Your task to perform on an android device: I want to upload a file germanycountryst00sols.pdf to the OneDrive app in case it gets accidentally deleted from my phone storage but remains saved on the app, so upload germanycountryst00sols.pdf to the OneDrive app.
Image 0: 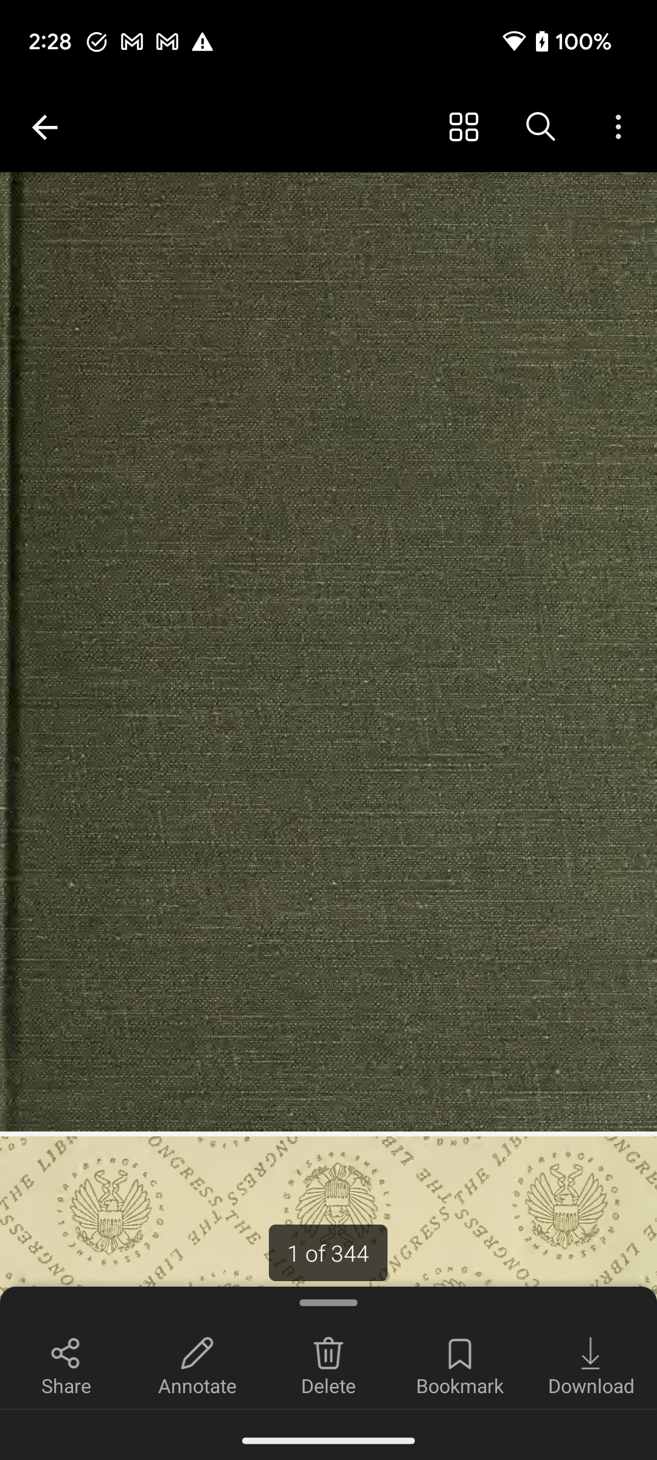
Go back to the previous page to view the file upload option.
Step 0: press back button
Image 1: 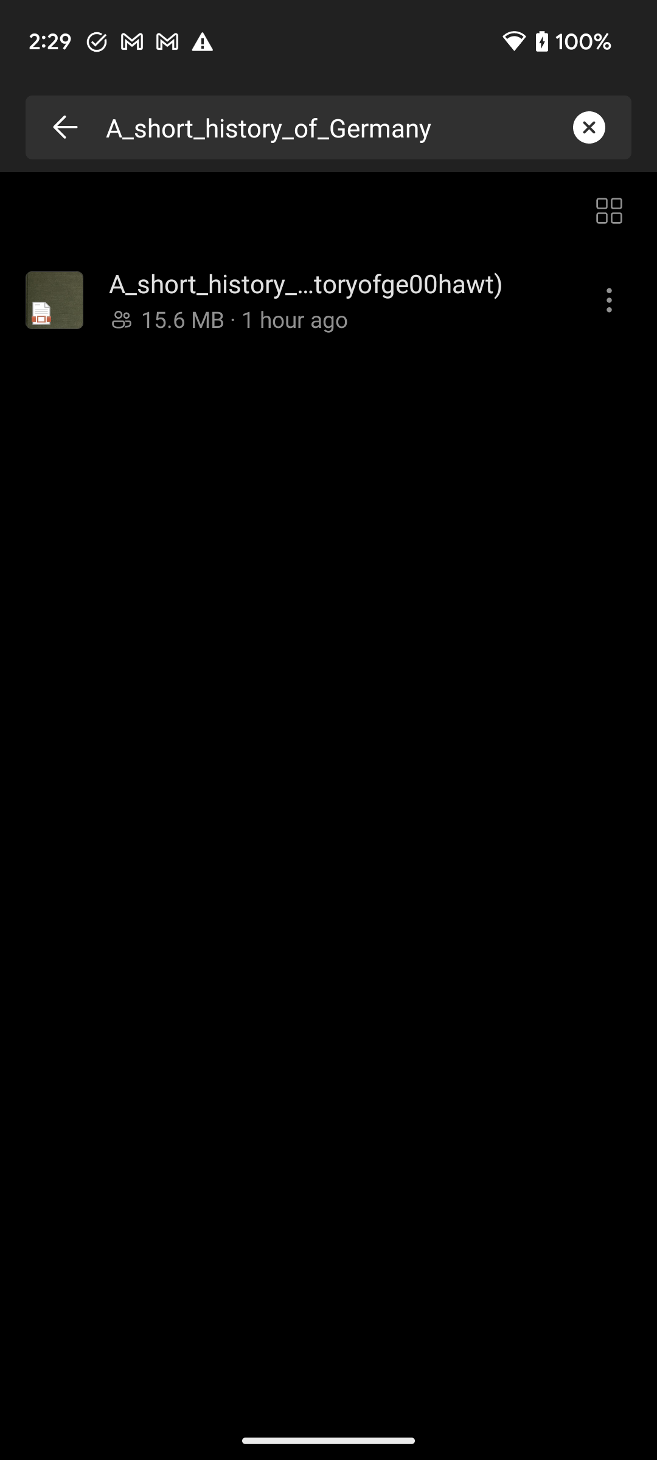
Go back to the previous page to view the file upload option.
Step 1: press back button
Image 2: 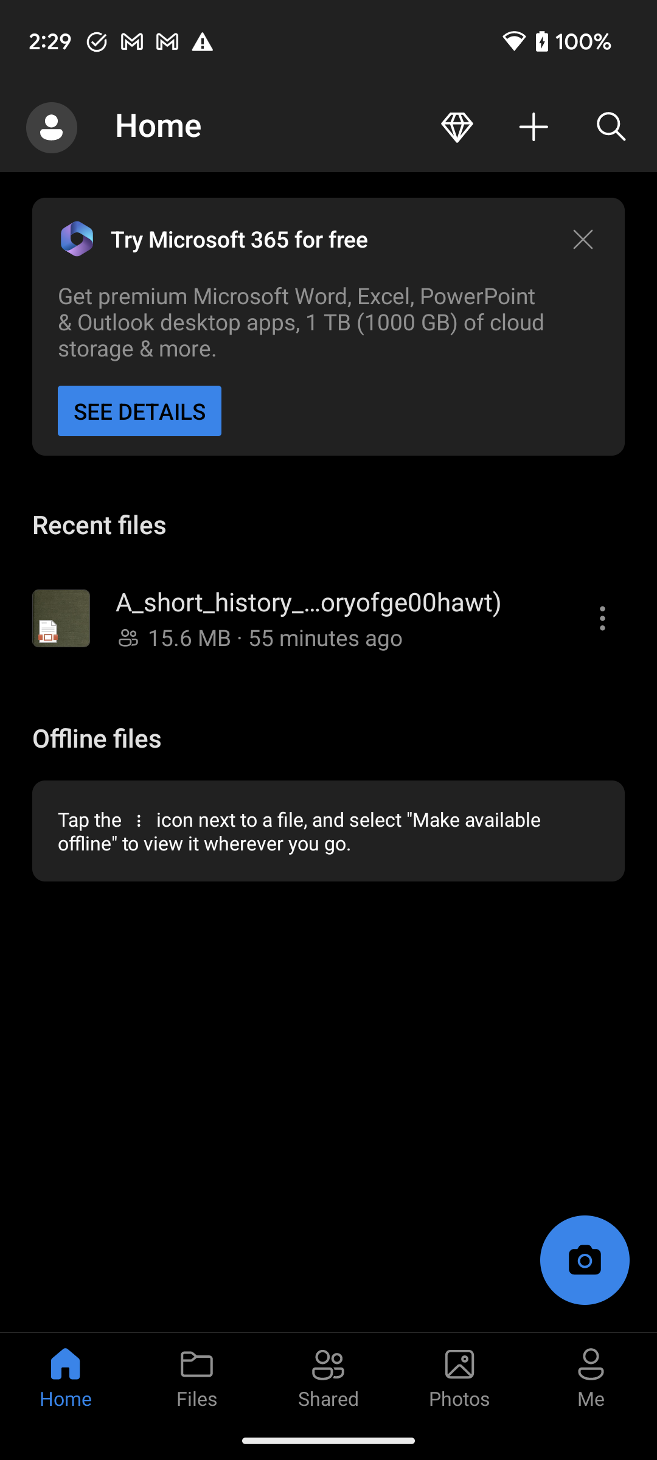
Click on the plus icon at the top right corner of the screen to upload a file.
Step 2: click (534, 127)
Image 3: 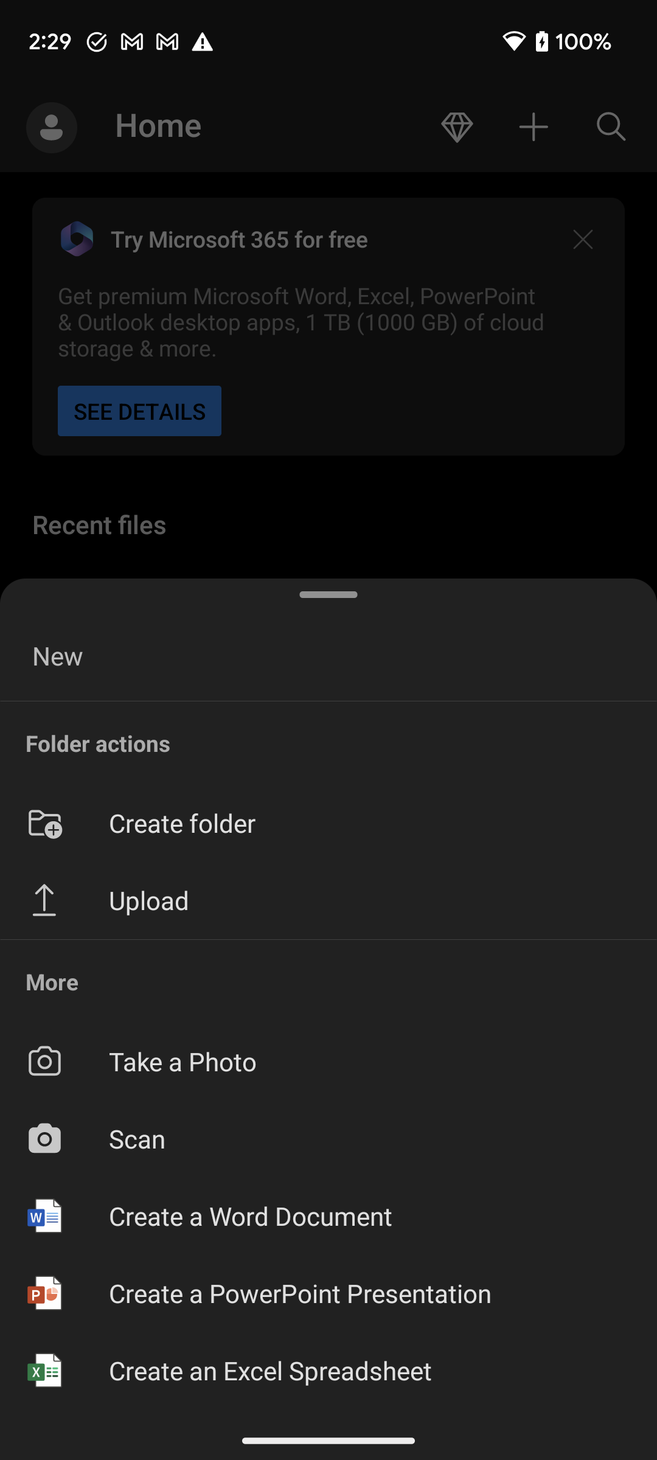
Click on the Upload option to upload a file.
Step 3: click (372, 900)
Image 4: 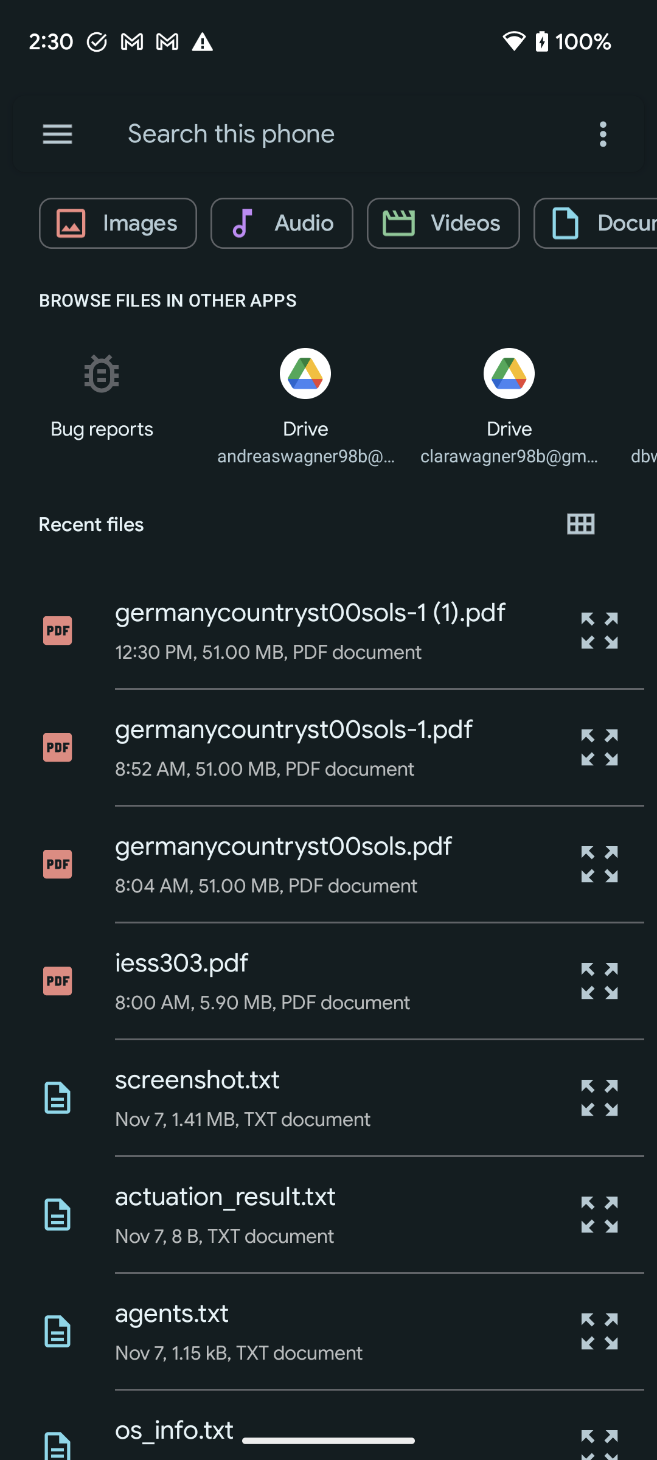
Long press on germanycountryst00sols.pdf file to select this file to upload.
Step 4: long press (60, 869)
Image 5: 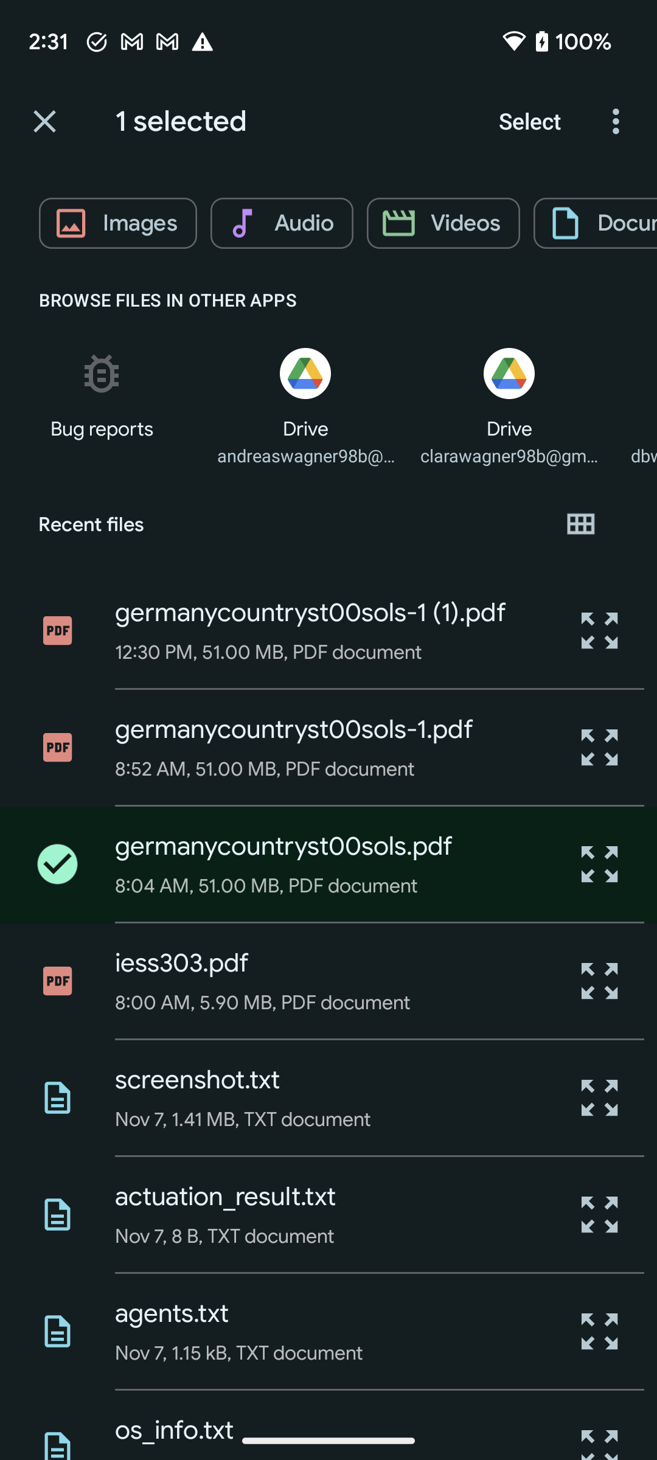
Click on the Select button at the top right corner of the screen to upload this file on OneDrive.
Step 5: click (529, 121)
Image 6: 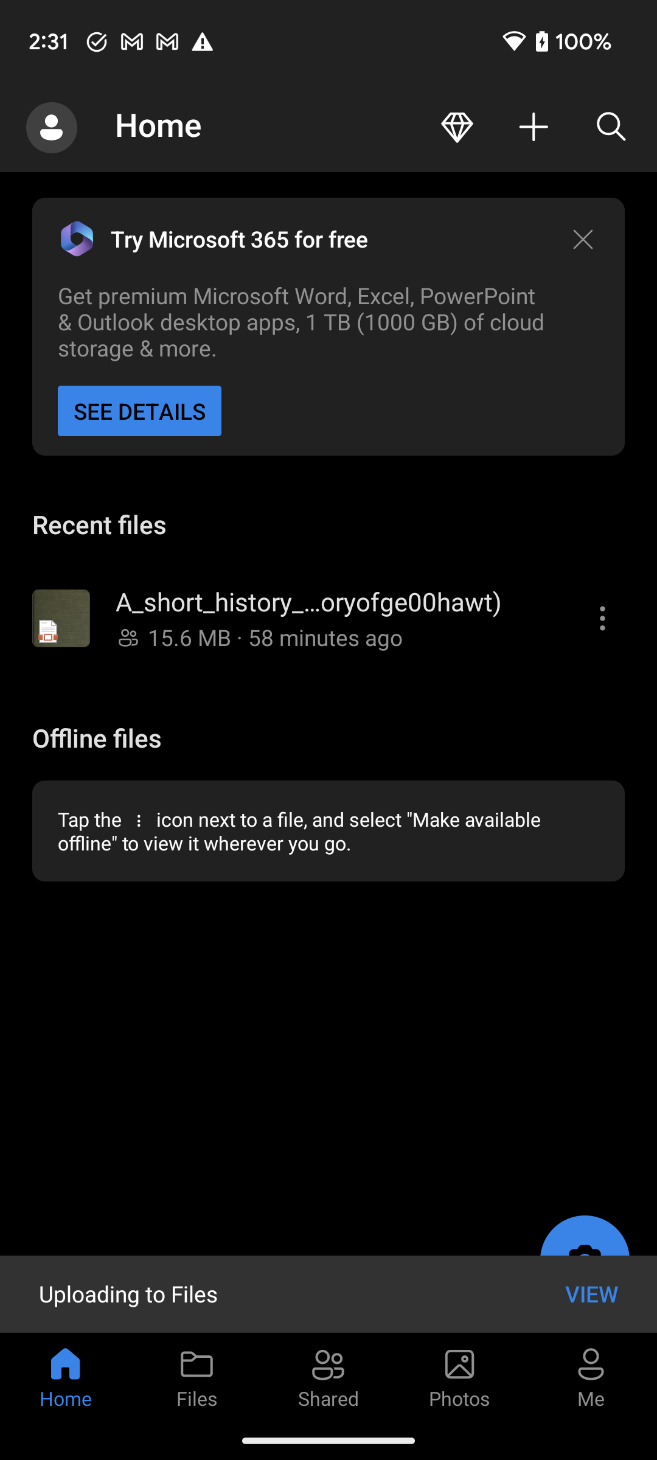
Click on the Files tab at the bottom of the screen to view the uploaded files.
Step 6: click (197, 1377)